Your task to perform on an android device: I'm organizing a birthday party for a friend on October 4, 2023, and I want to check my calendar for the month of October to see if any events are scheduled on that day.
Image 0: 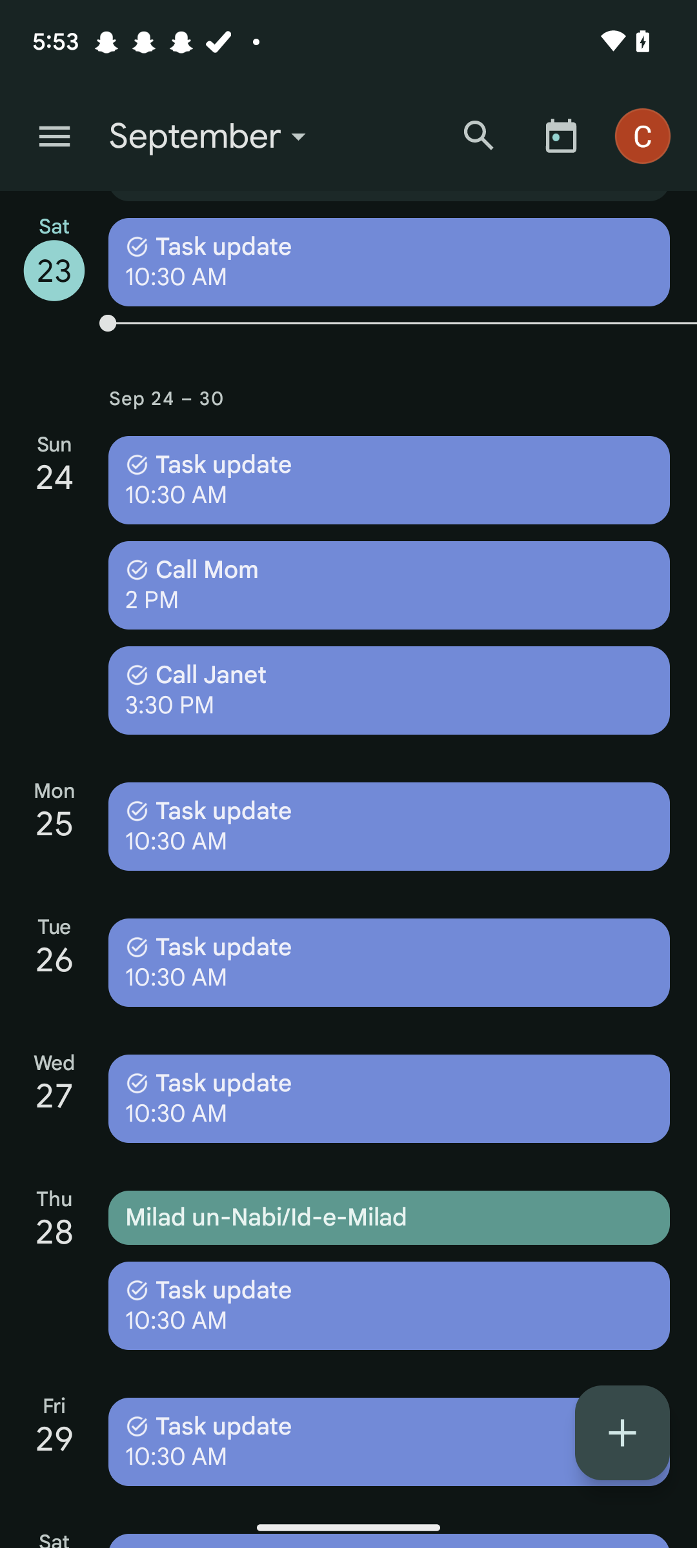
Click on the menu icon at the top left corner of the screen
Step 0: click (54, 136)
Image 1: 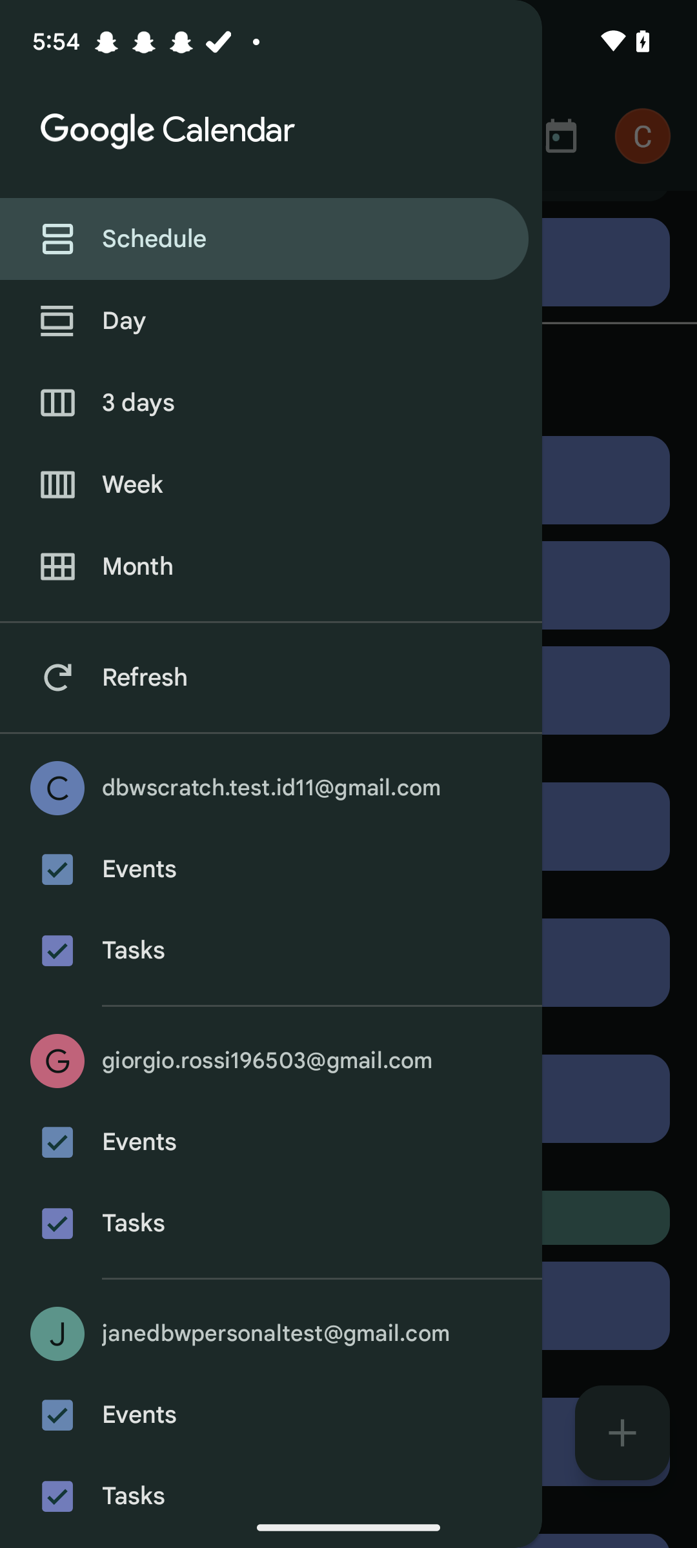
Click on the month option
Step 1: click (271, 566)
Image 2: 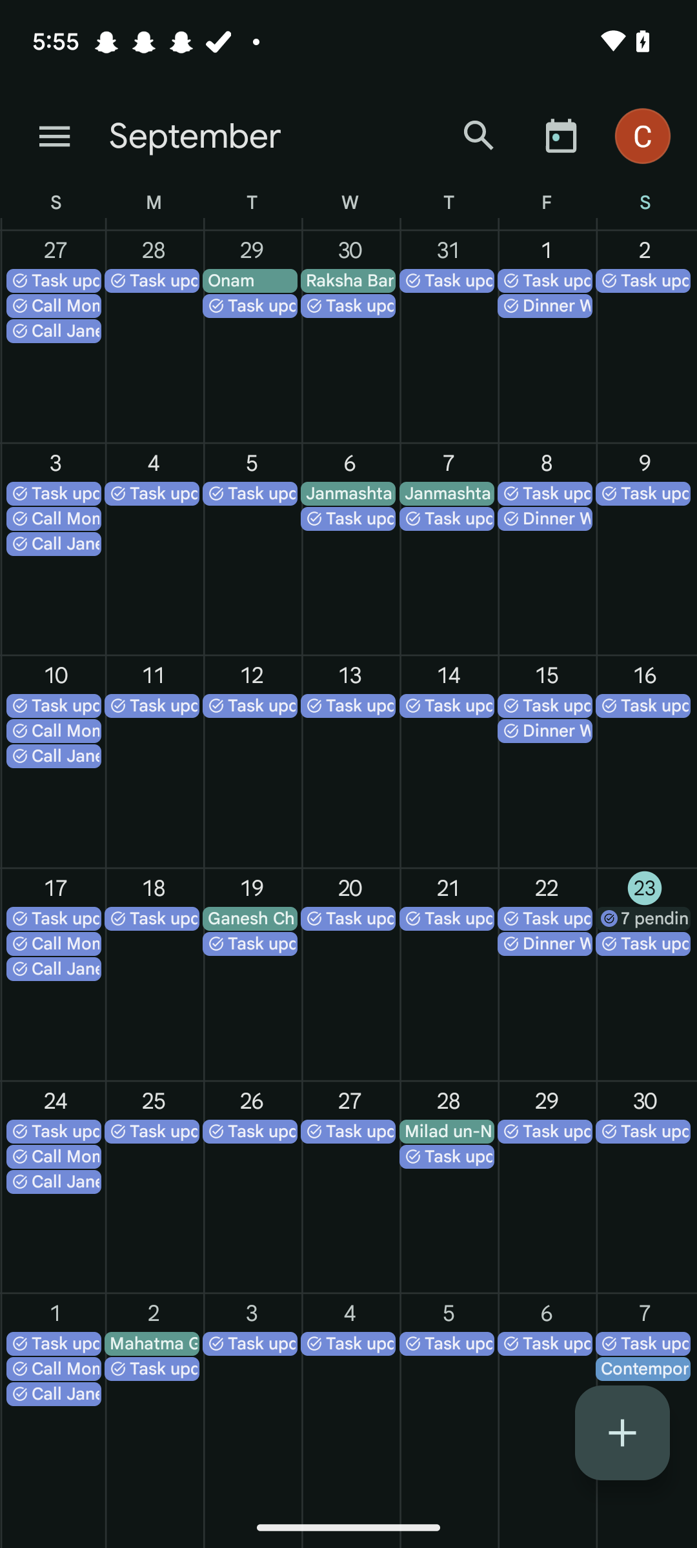
Swipe the calendar towards left to view the October month
Step 2: scroll right